Your task to perform on an android device: Set a timer of 10 minutes for me on the clock app.
Image 1: 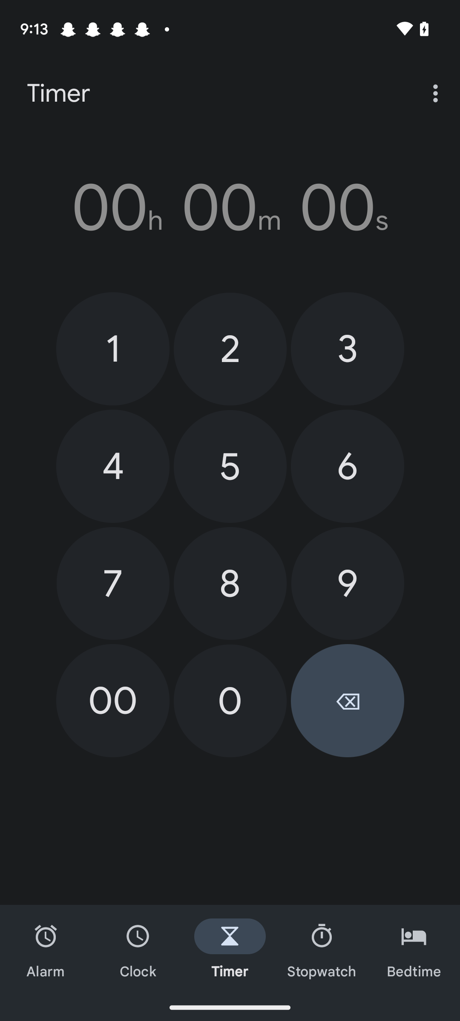
Set the timer to 10 minutes.
Step 1: click (113, 349)
Image 2: 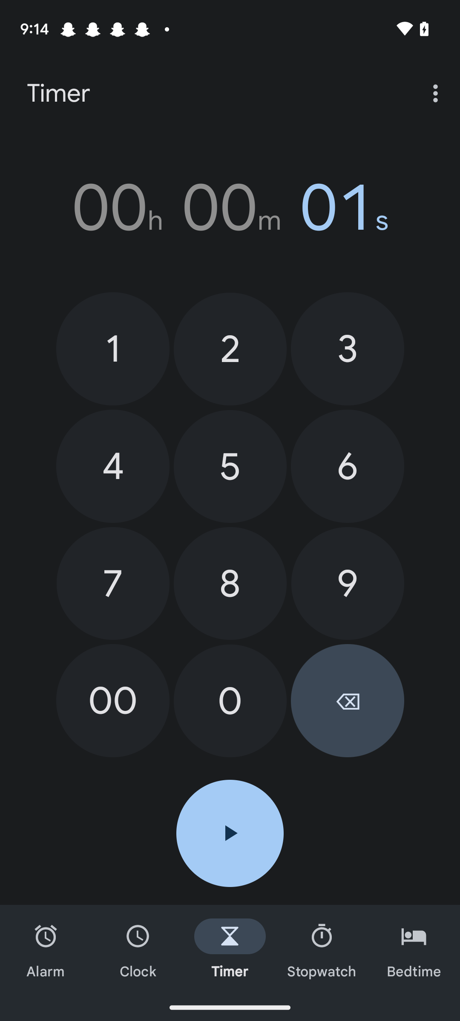
Set the timer to 10 minutes.
Step 2: click (230, 700)
Image 3: 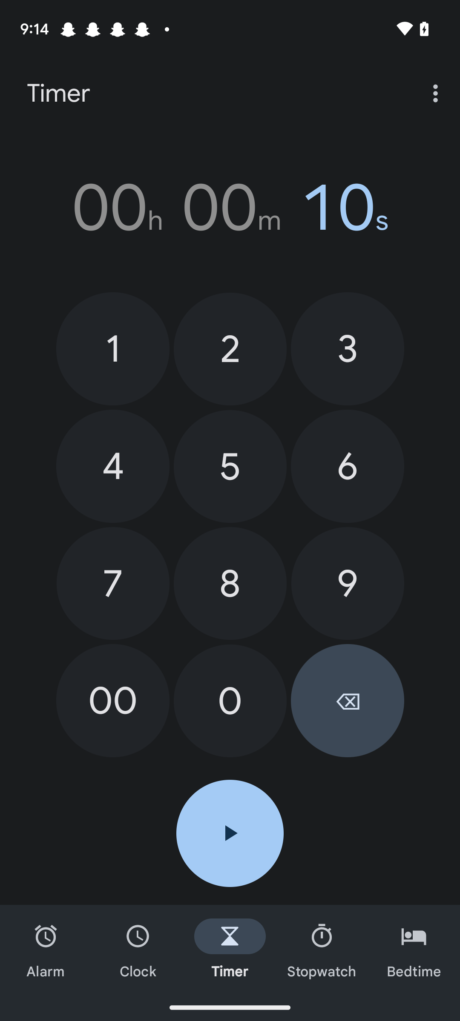
Set the timer to 10 minutes.
Step 3: click (113, 701)
Image 4: 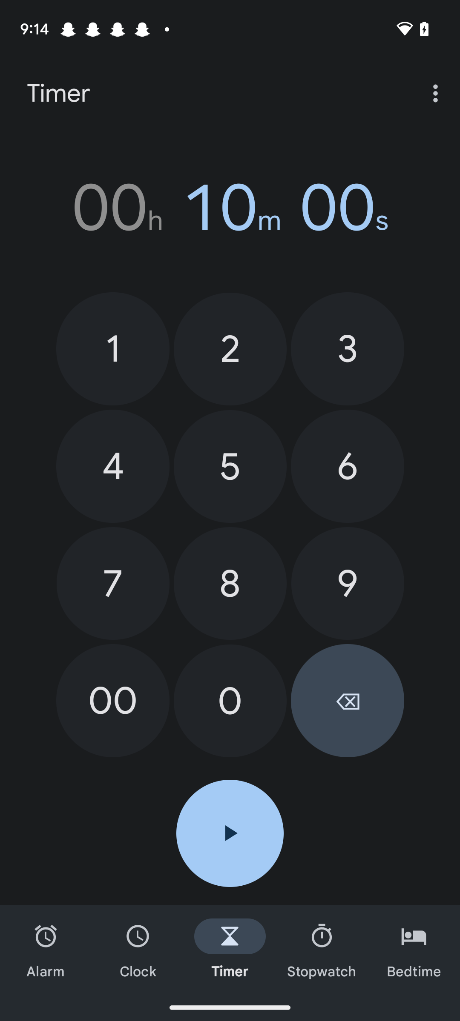
Click on the Play icon.
Step 4: click (230, 833)